Your task to perform on an android device: Go to the SideChef app and follow the Kraut Source Recipe Creator.
Image 0: 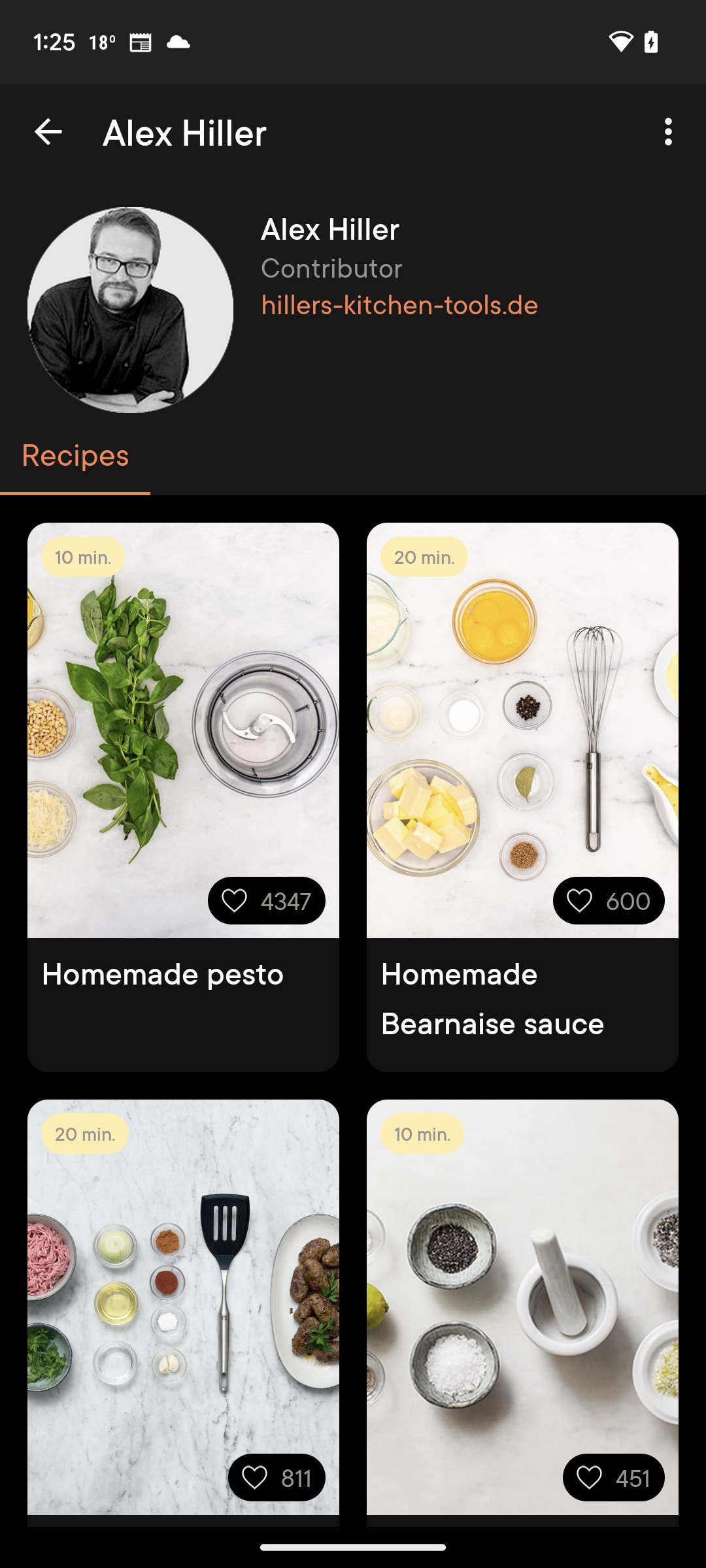
Open SideChef app
Step 0: open app "SideChef"
Image 1: 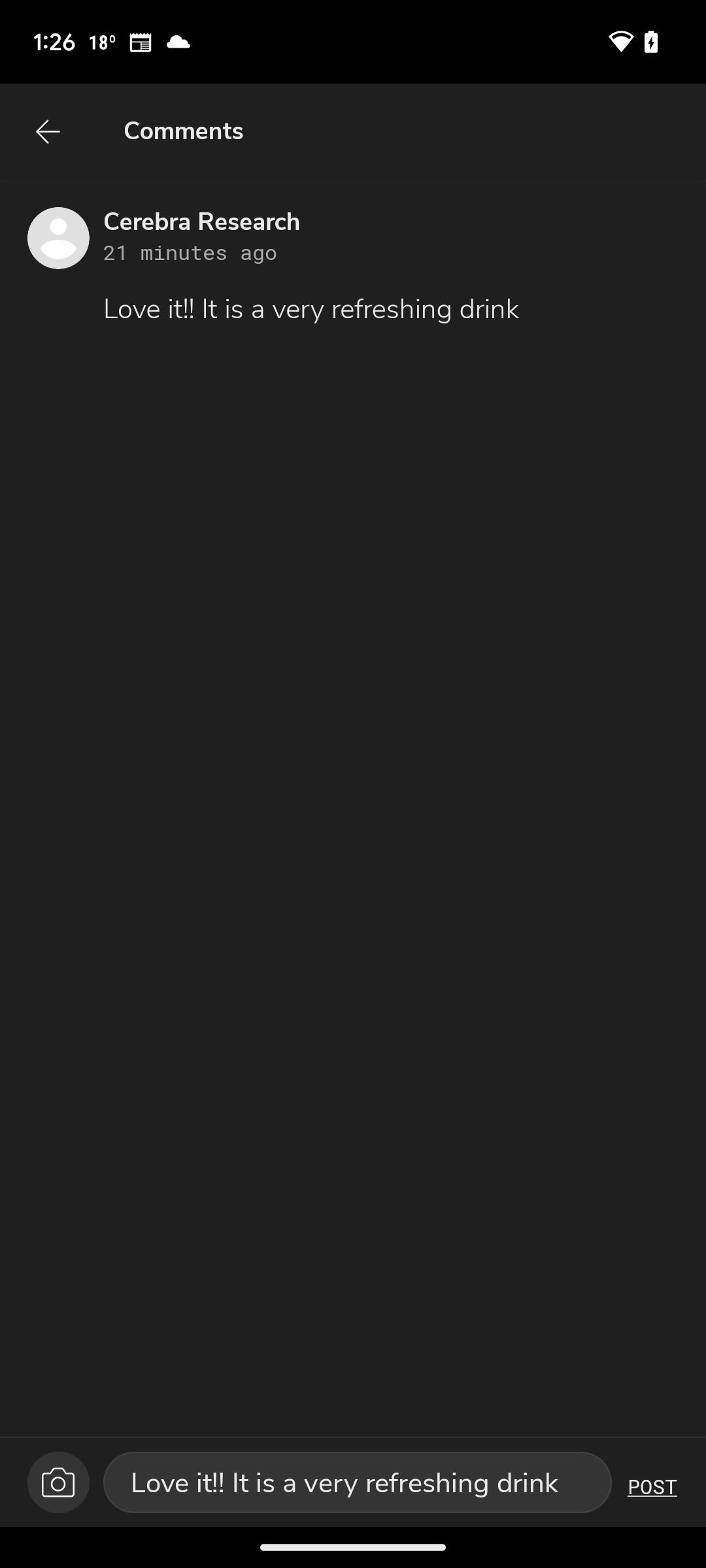
Go back to the previous screen
Step 1: press back button
Image 2: 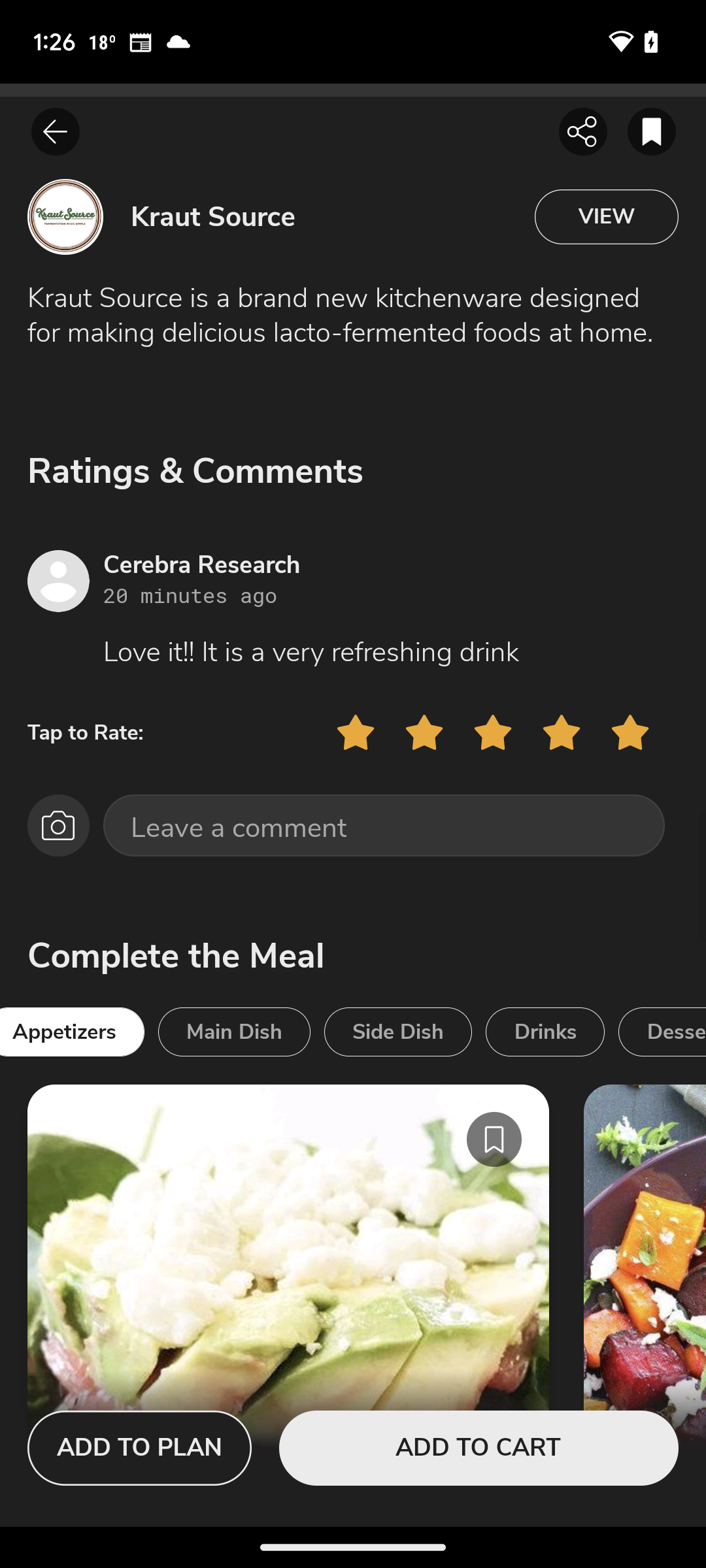
Click on the view button next to Kraut Source
Step 2: click (607, 216)
Image 3: 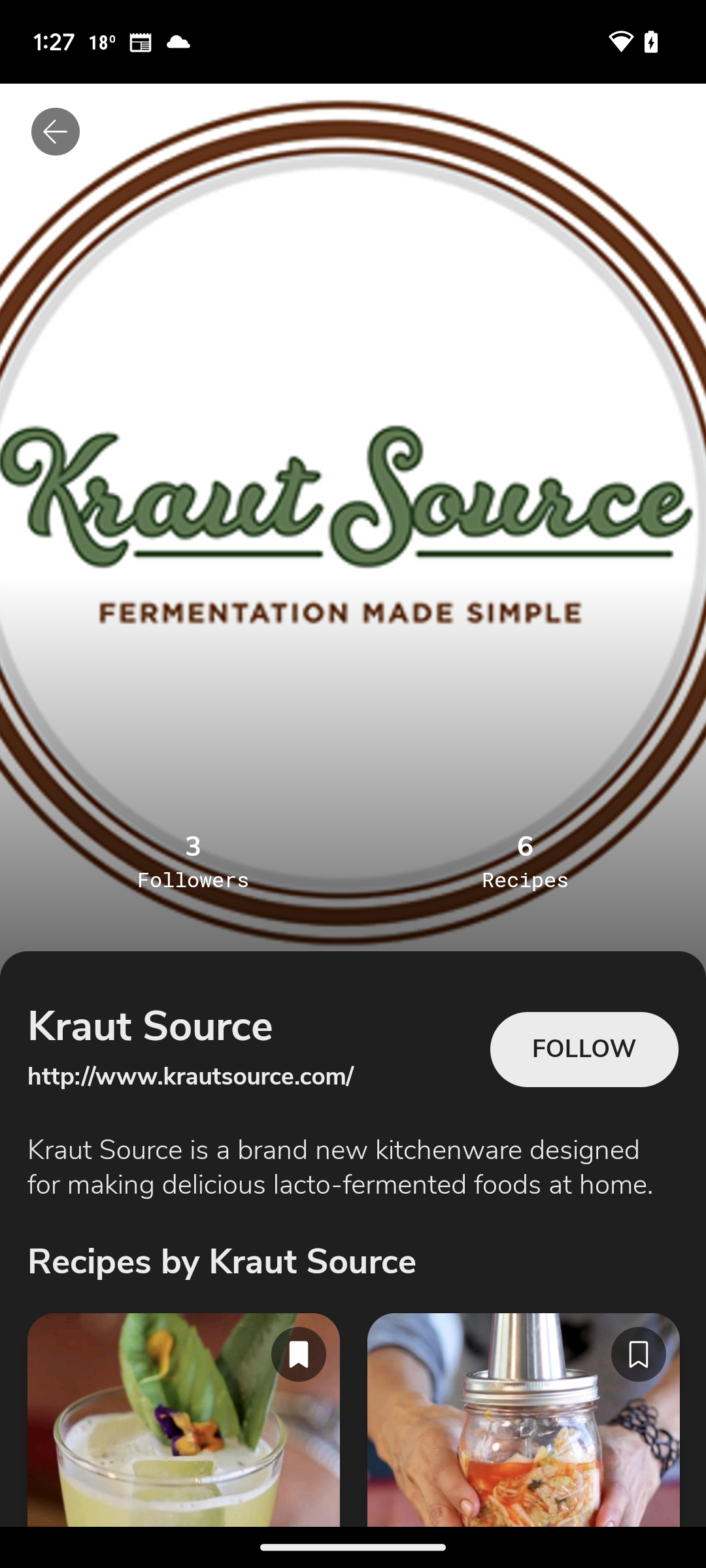
Click on the follow button
Step 3: click (584, 1049)